Your task to perform on an android device: I want to create a new presentation with Breezy template in the Zoho Show app
Image 0: 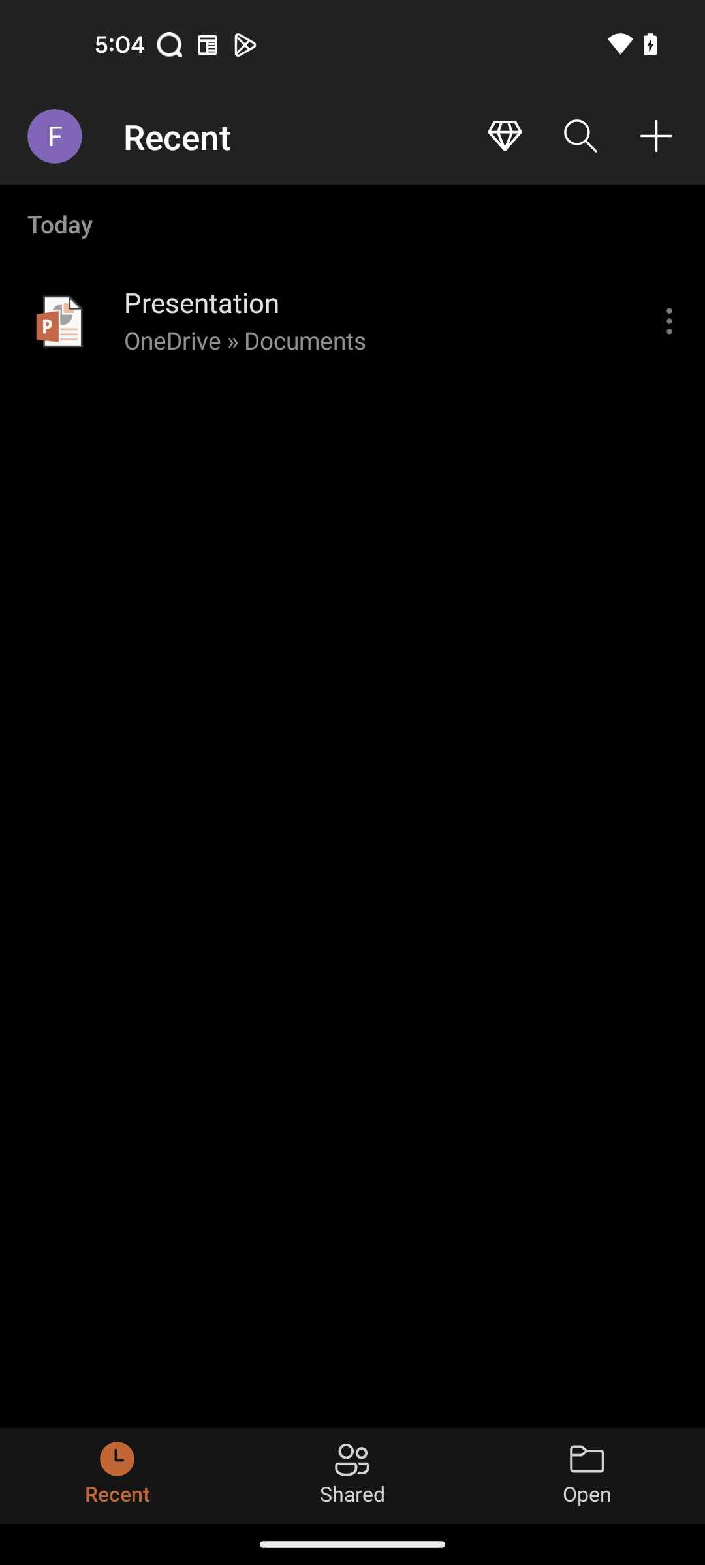
Open Zoho Show app
Step 0: open app "Show"
Image 1: 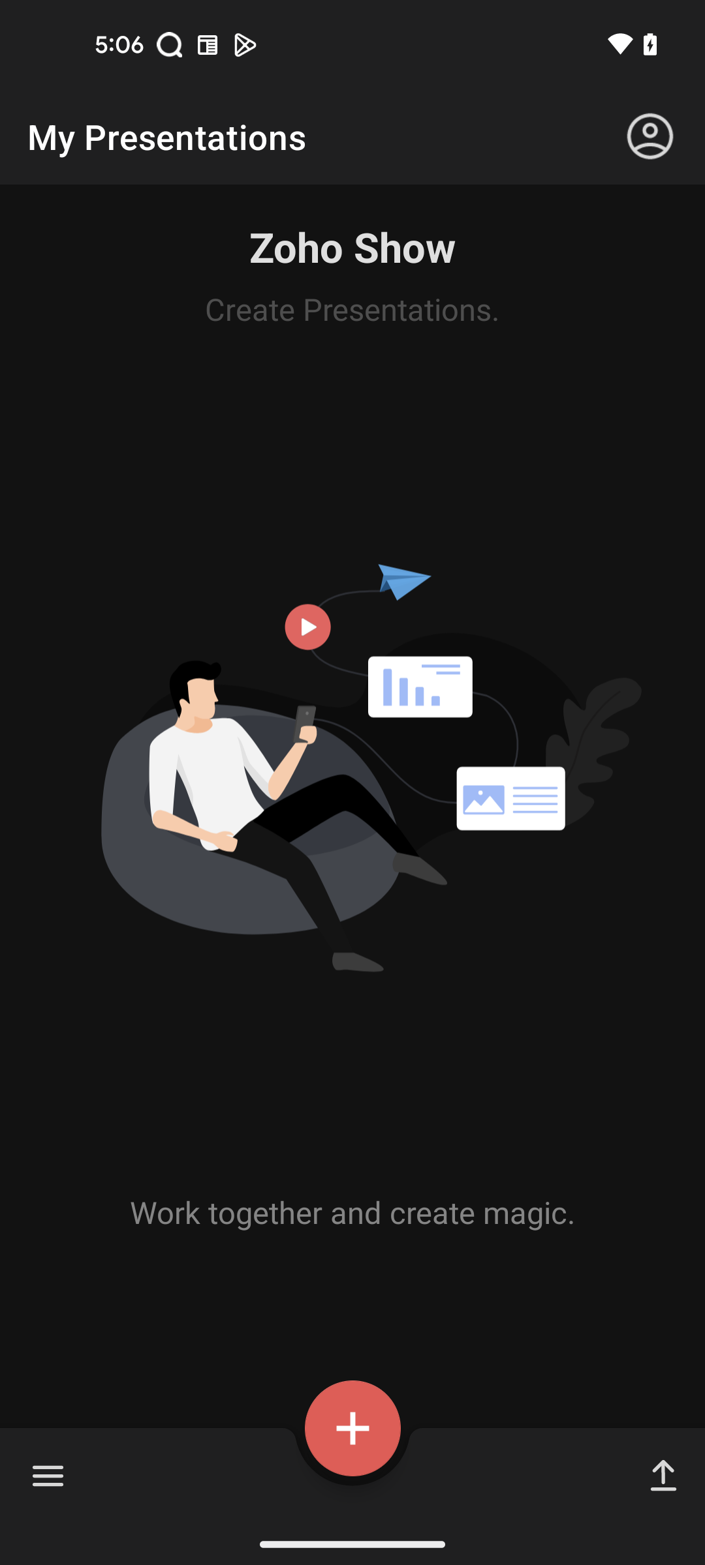
Click on the Plus icon
Step 1: click (352, 1428)
Image 2: 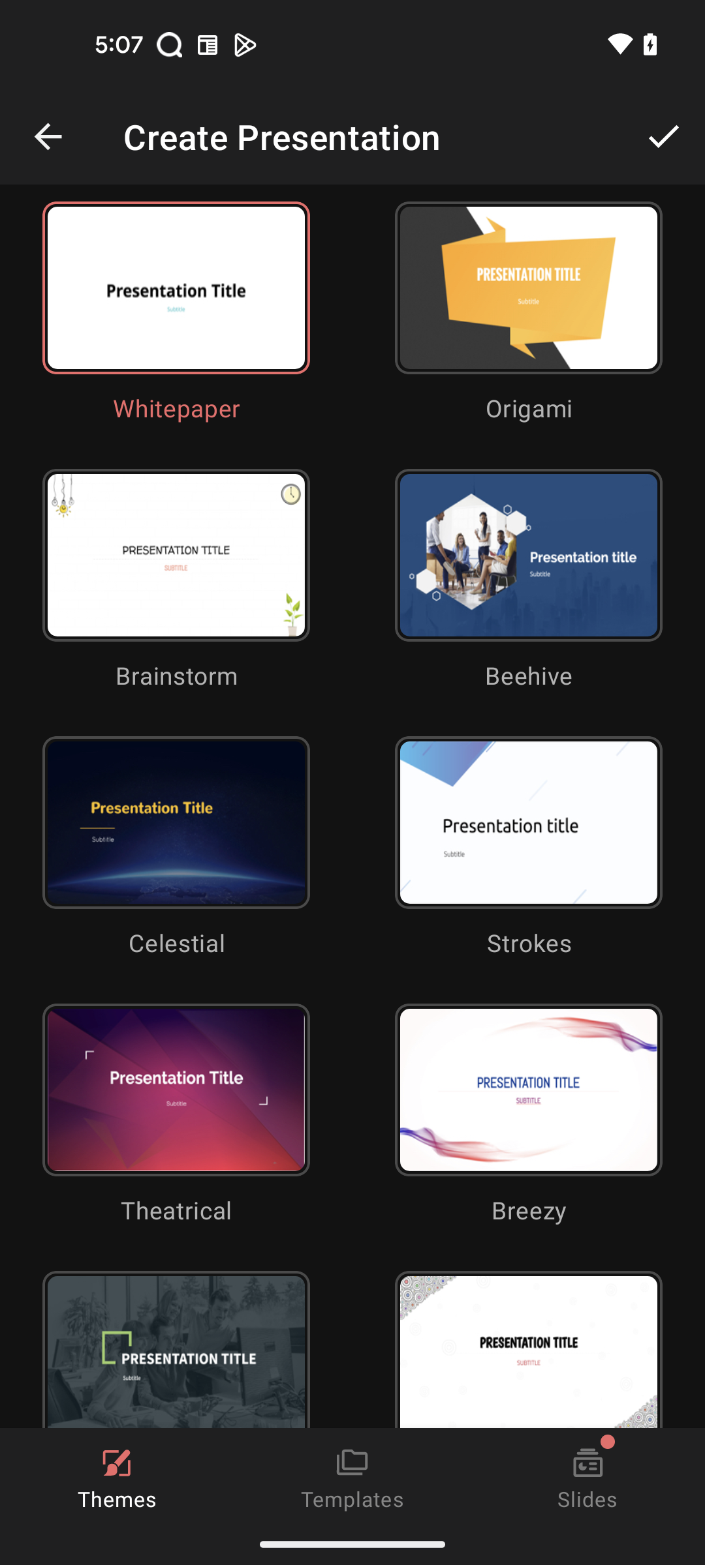
Click on the Breezy template
Step 2: click (557, 1127)
Image 3: 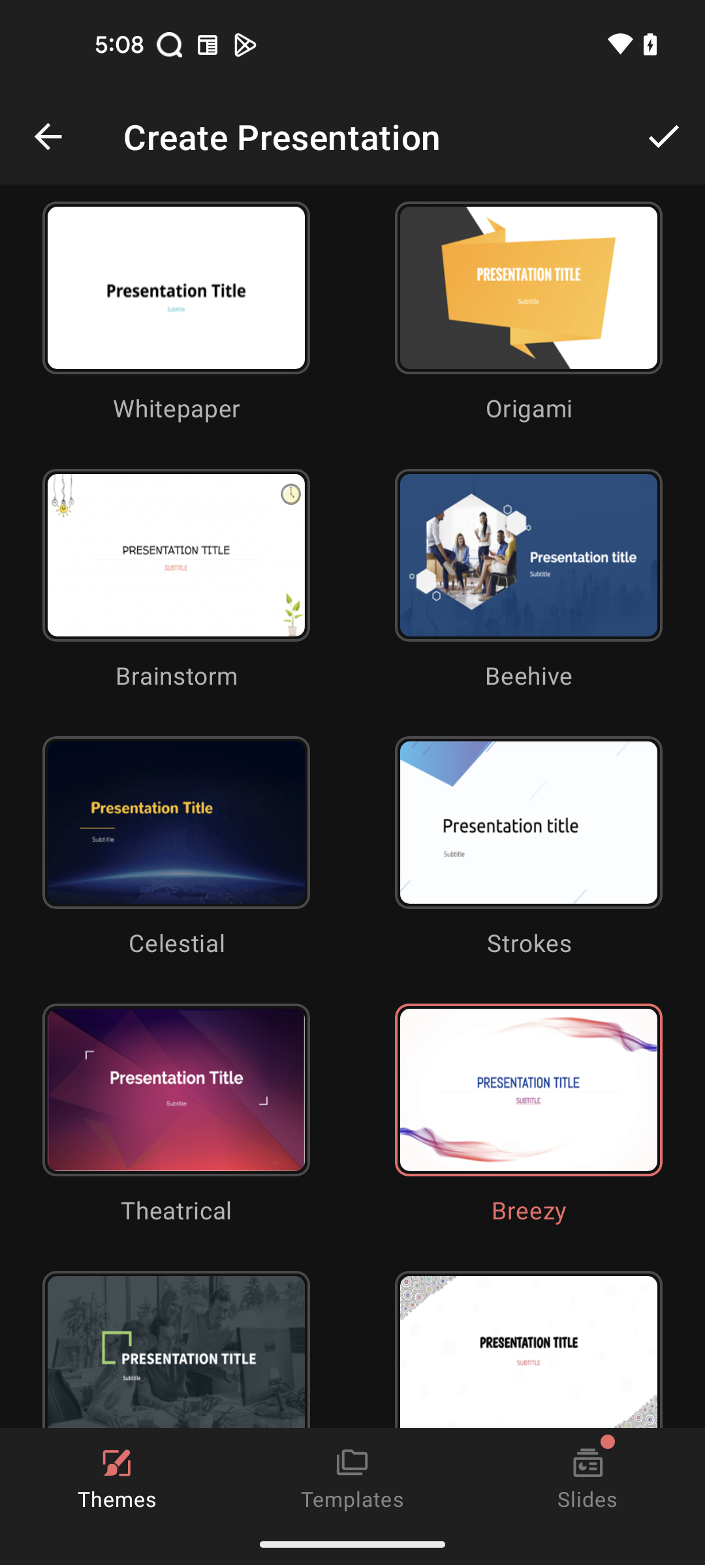
Click on the Tick icon at the top right corner of the screen
Step 3: click (663, 136)